Your task to perform on an android device: In the Jefit app, I would want to set a daily goal of running at least 4miles for thirty minutes every day in order to keep in fitness.
Image 0: 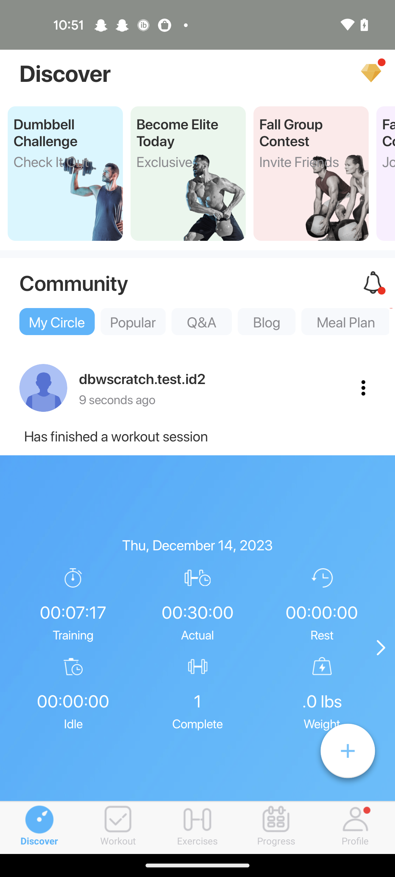
Go to the Exercise tab
Step 0: click (197, 828)
Image 1: 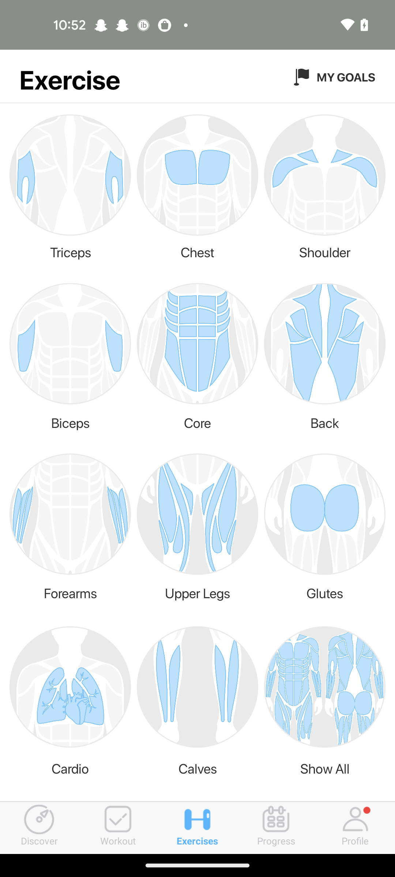
Click on the My goals 
Step 1: click (346, 76)
Image 2: 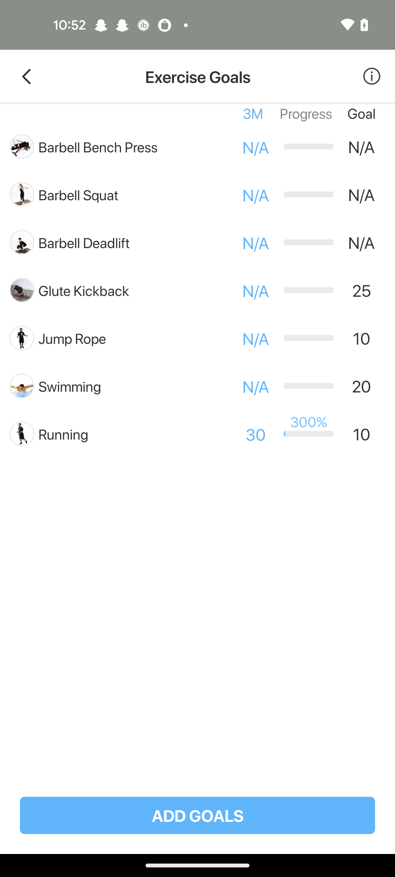
Click on the Add Goals tab
Step 2: click (197, 815)
Image 3: 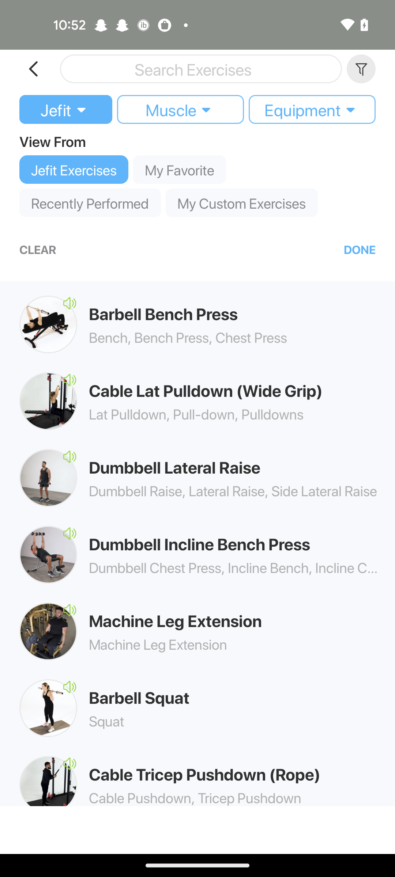
Click on the Search bar 
Step 3: click (201, 69)
Image 4: 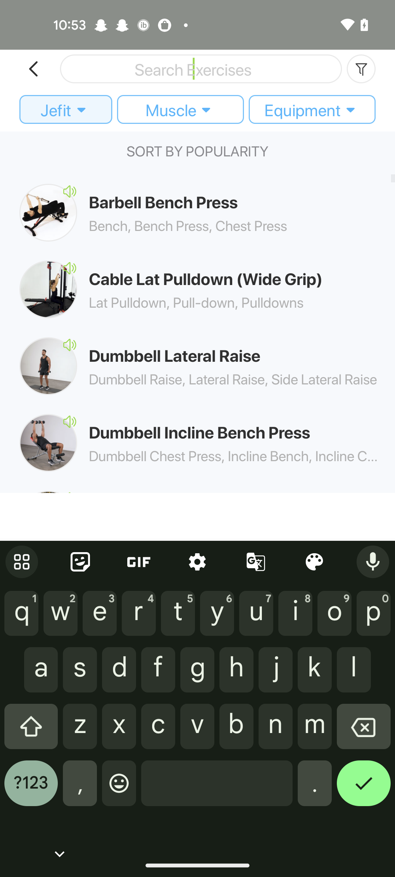
Search a exercise as Running 
Step 4: type "Running"
Image 5: 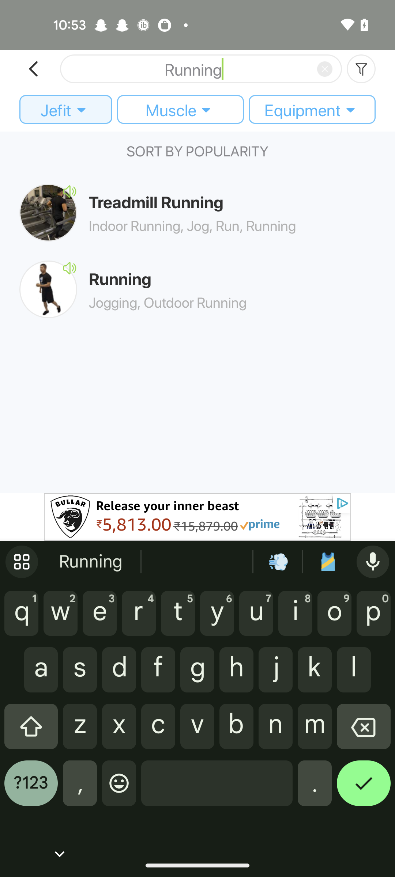
Click on the Running Exercise 
Step 5: click (236, 278)
Image 6: 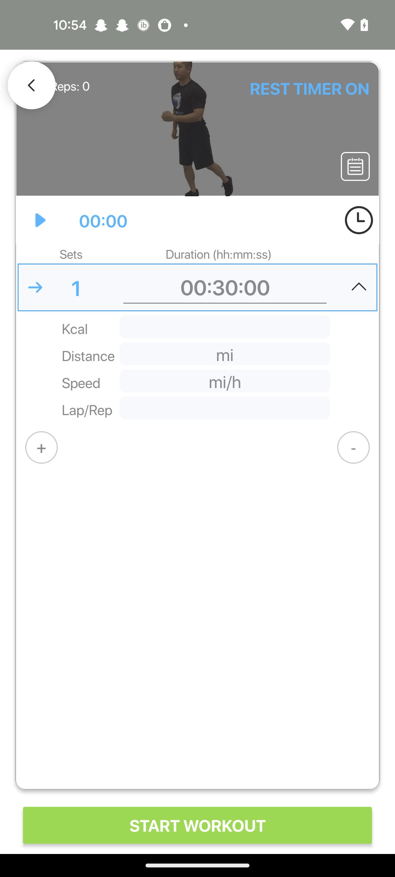
Click on the Running Exercise 
Step 6: wait
Image 7: 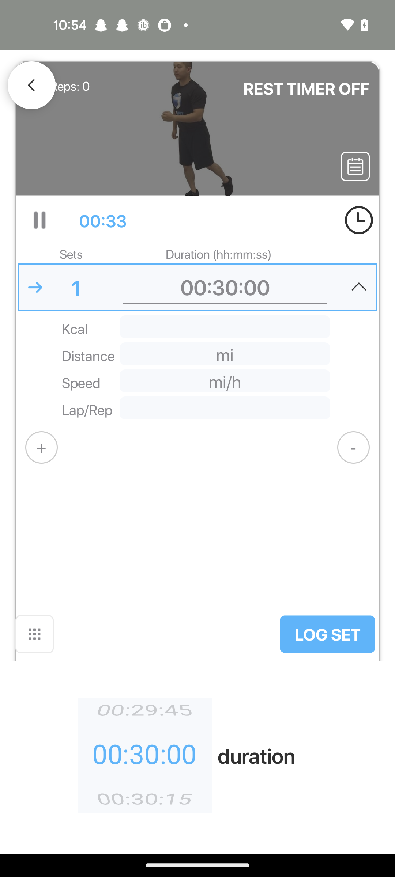
Click on the Distance tab
Step 7: click (225, 354)
Image 8: 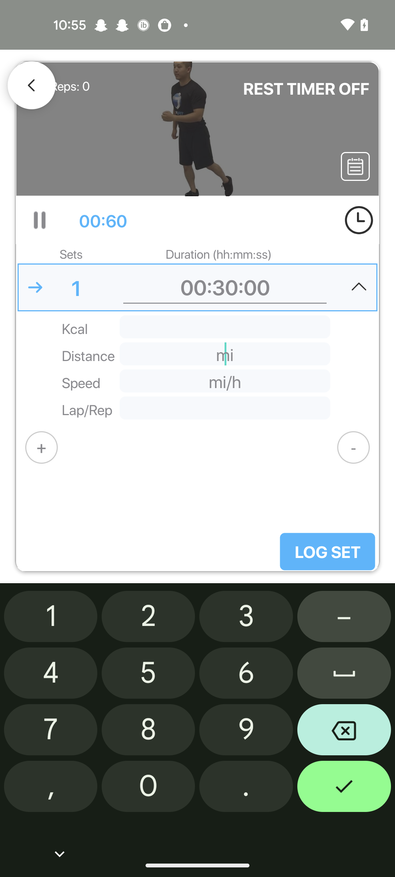
Enter a distance as 4 mines 
Step 8: type "4"
Image 9: 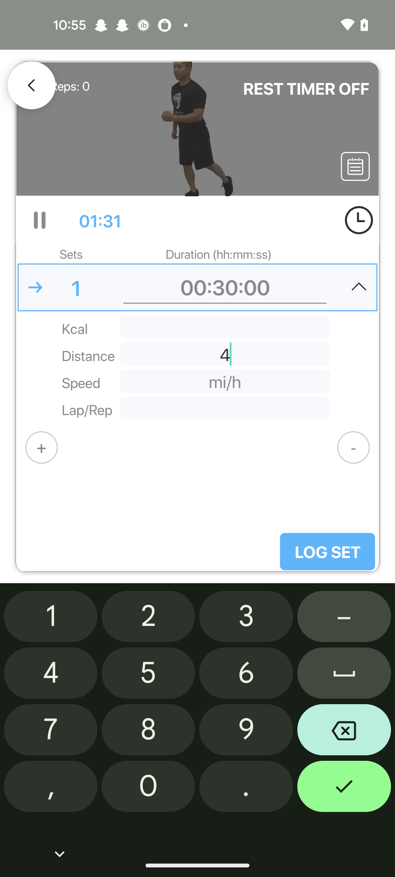
Click on the Tick button
Step 9: click (344, 789)